Your task to perform on an android device: I want to see the traffic conditions around Museum Gouda on the google maps app.
Image 0: 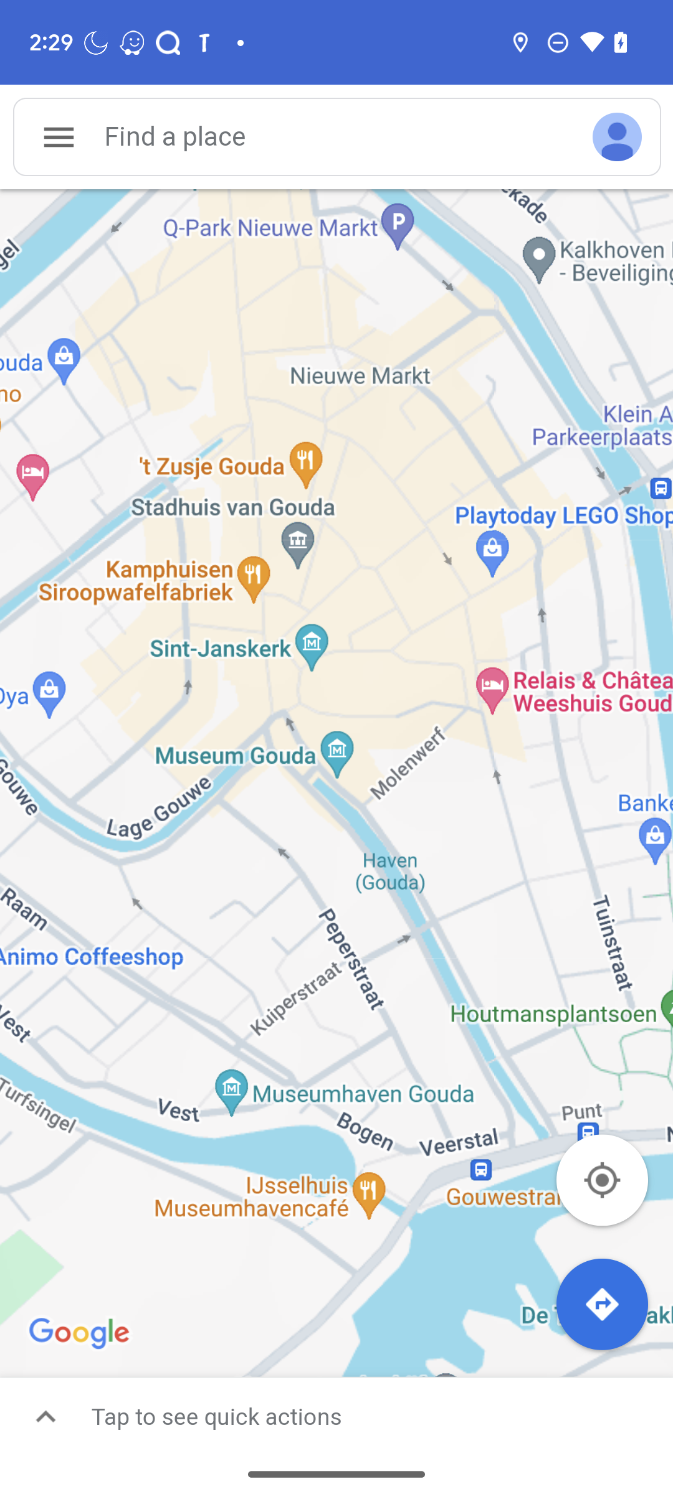
Click on the three lines menu button.
Step 0: click (52, 137)
Image 2: 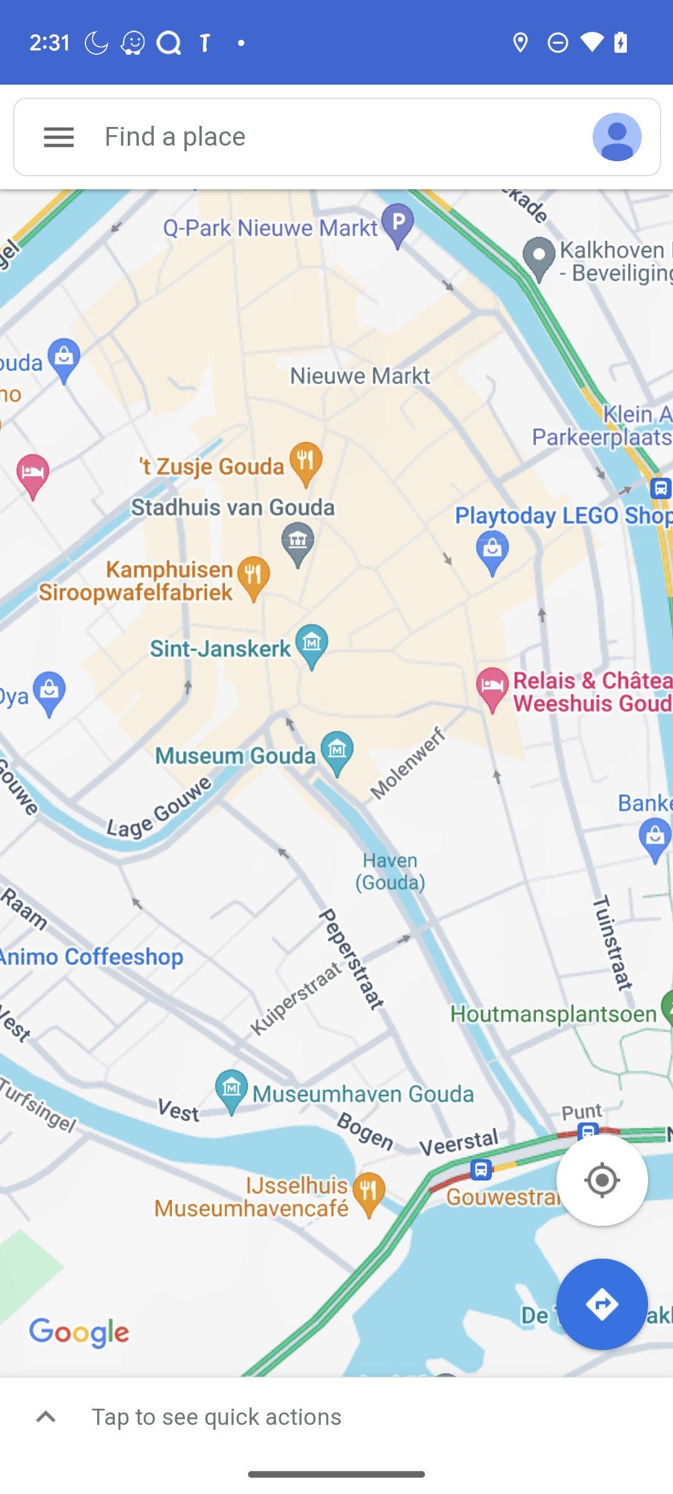
Click on the search bar.
Step 2: click (338, 137)
Image 3: 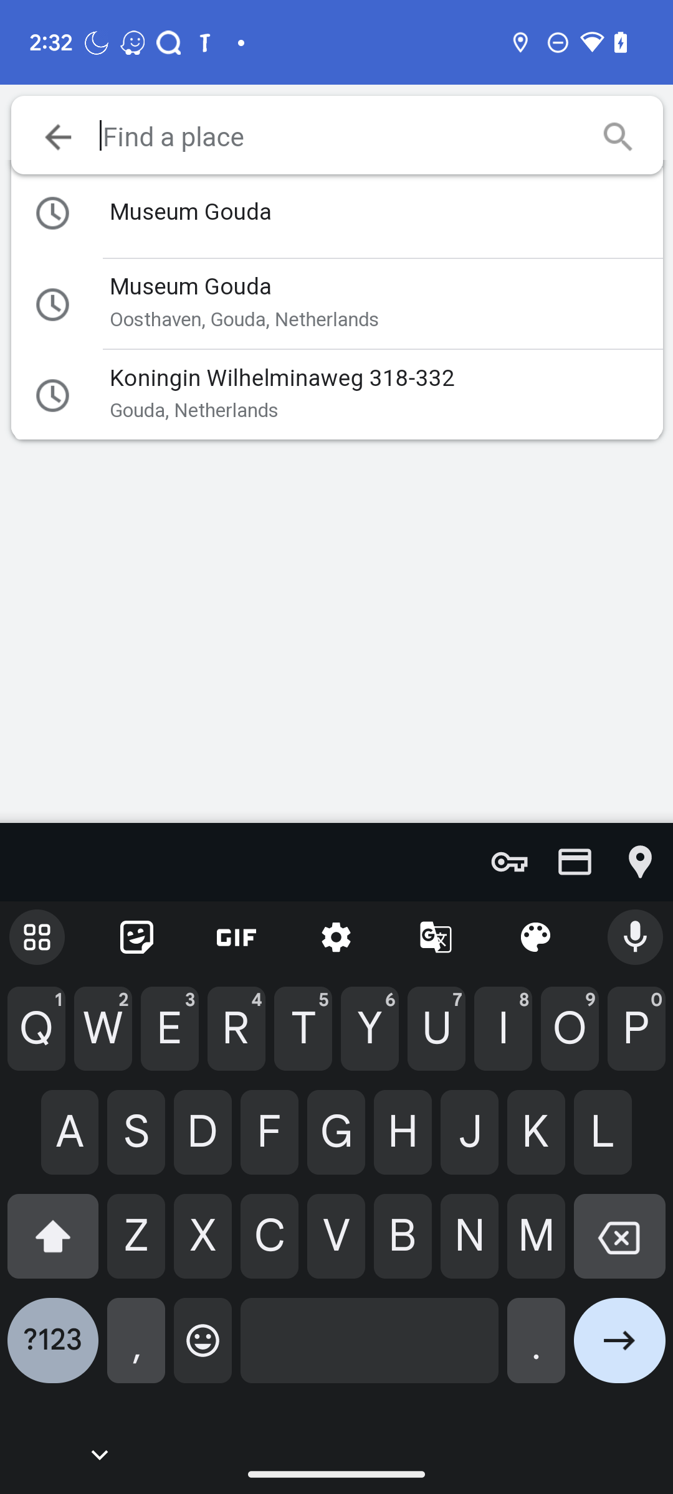
Click on the second suggestion.
Step 3: click (321, 303)